Your task to perform on an android device: Open the Todoist app and mark the Meeting with Alex task as completed.
Image 0: 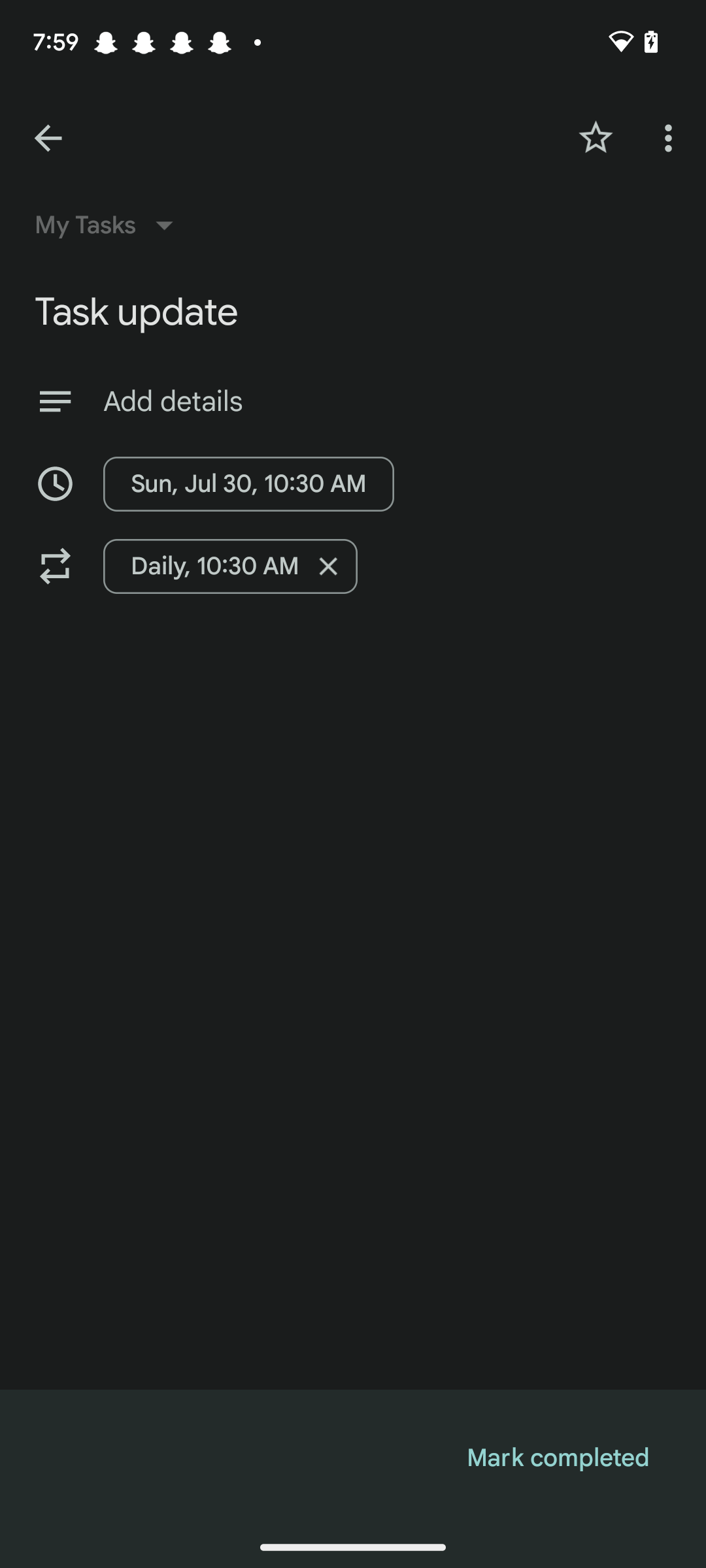
Open the Todoist app
Step 0: open app "Todoist"
Image 1: 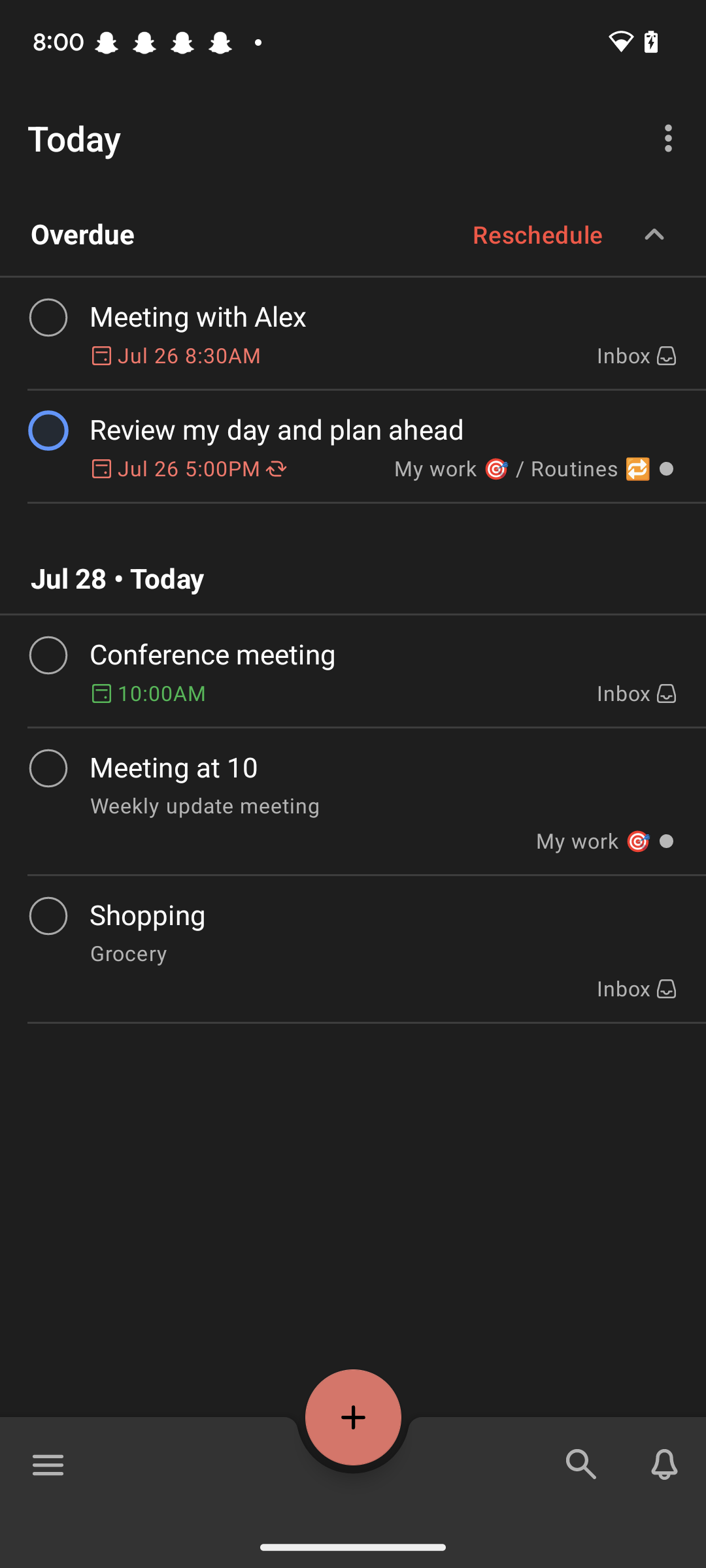
Click on the circle checkbox of Meeting with Alex task
Step 1: click (48, 318)